Your task to perform on an android device: Open the vocab.com dictionary app and look up the synonyms of rampant.
Image 0: 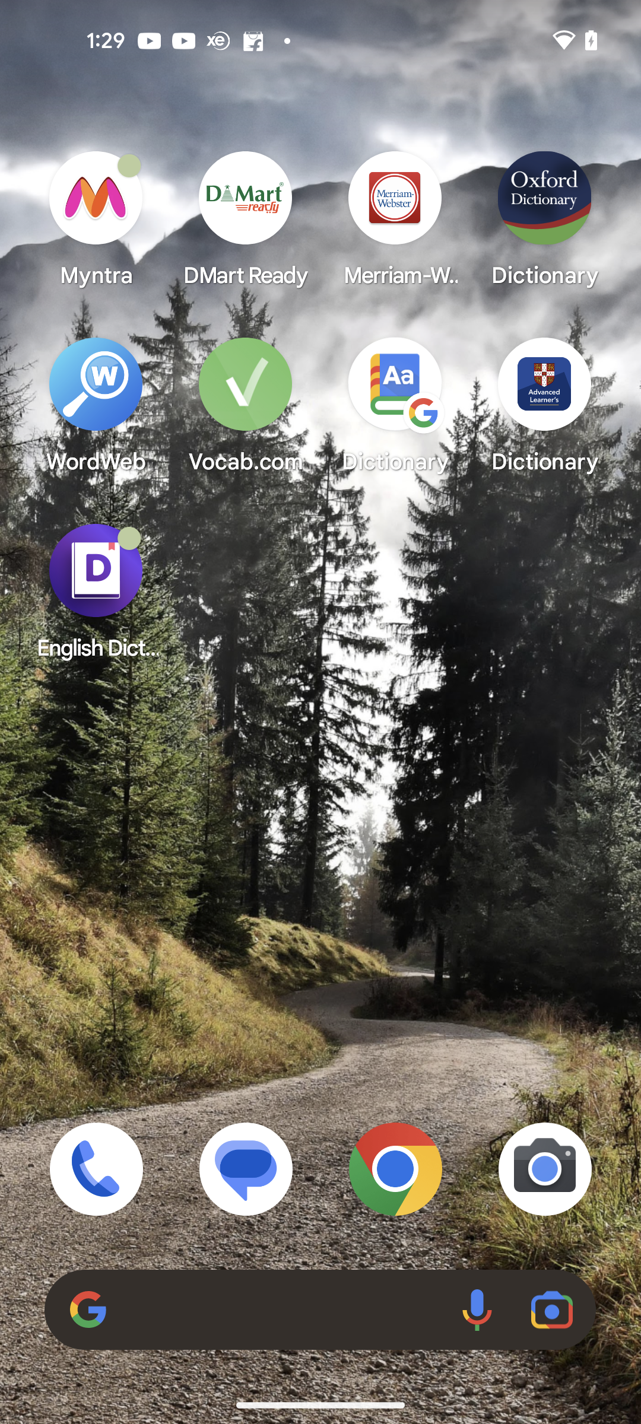
Open the vocab.com app.
Step 0: open app "Vocab.com"
Image 1: 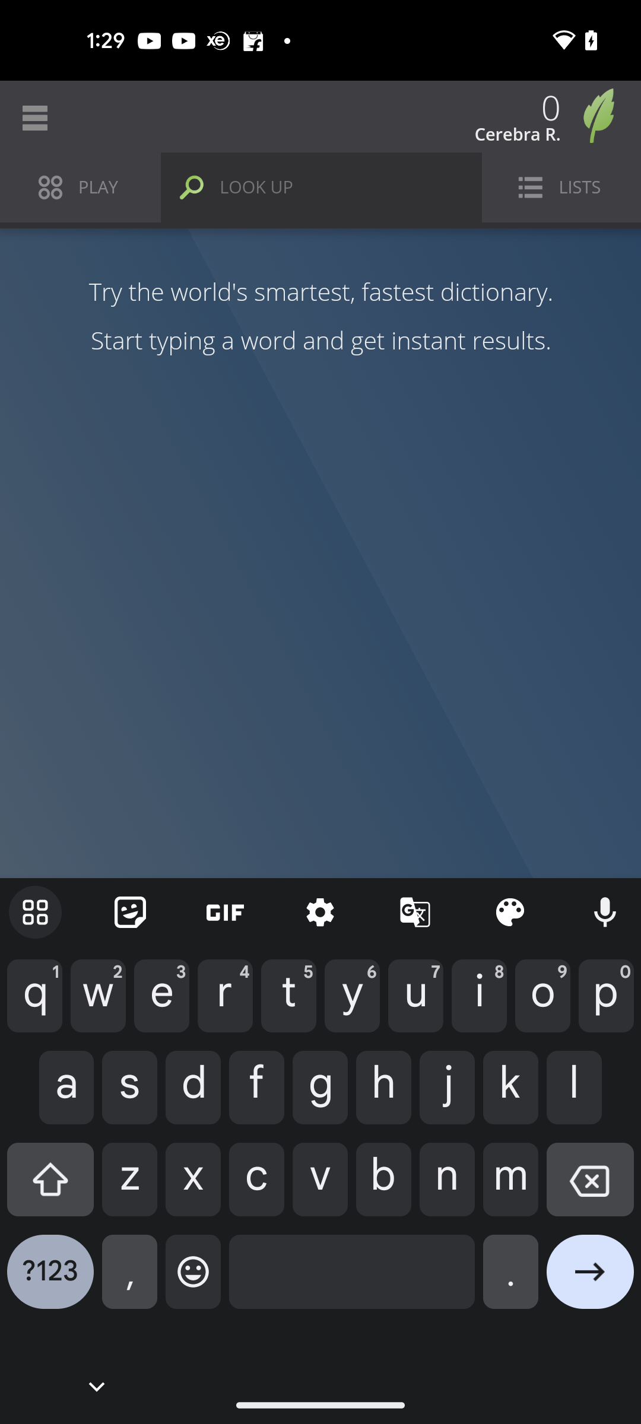
Type rampant in the search bar.
Step 1: type "rampant"
Image 2: 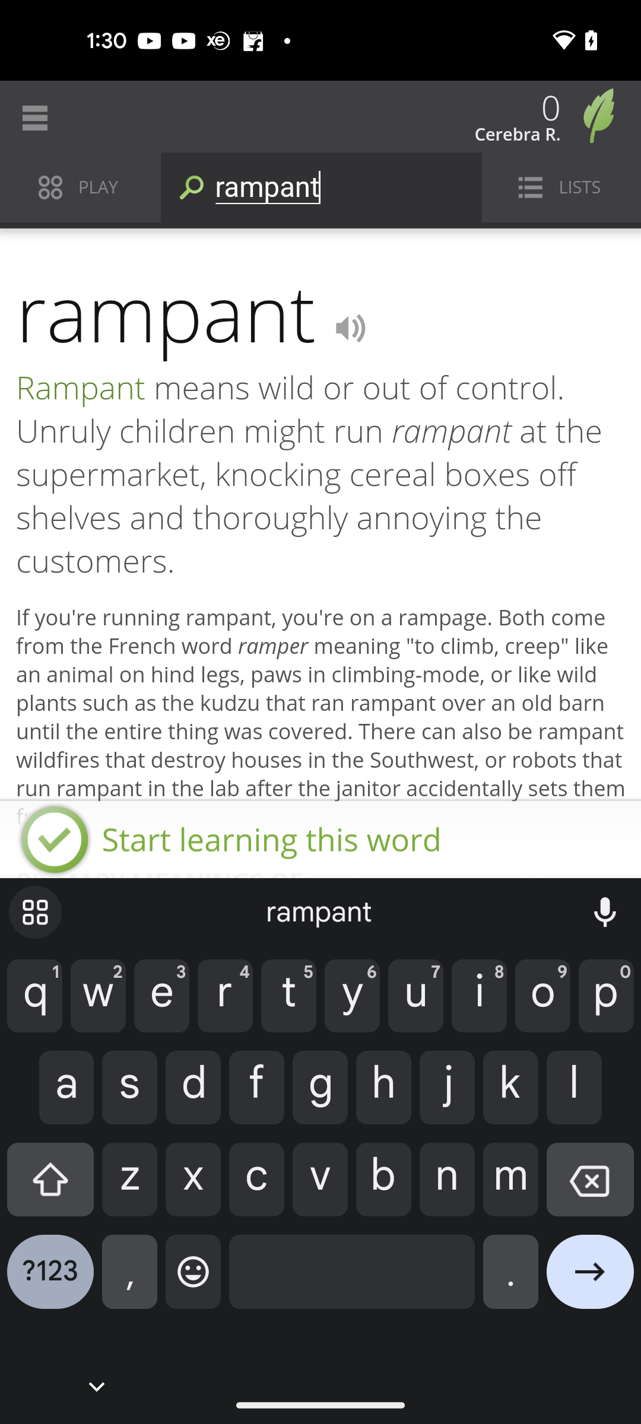
Click on the right arrow at the bottom of the screen.
Step 2: click (590, 1280)
Image 3: 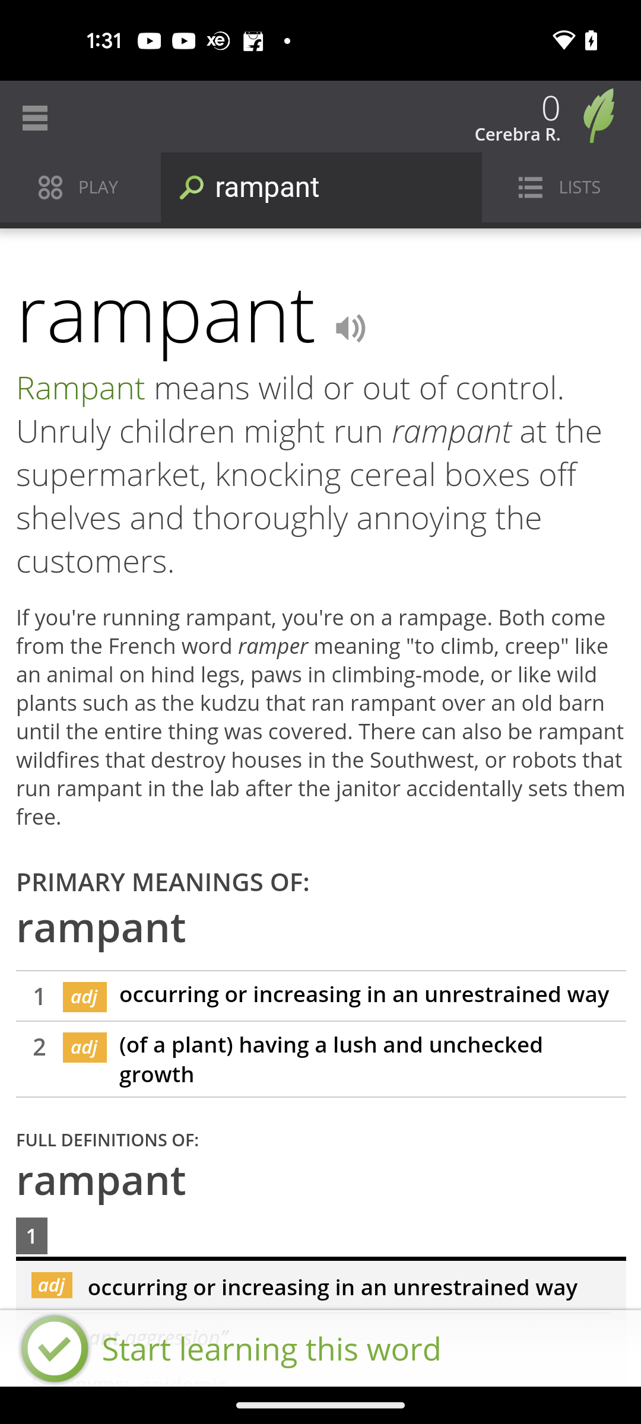
scroll down to view the synonyms.
Step 3: scroll down
Image 4: 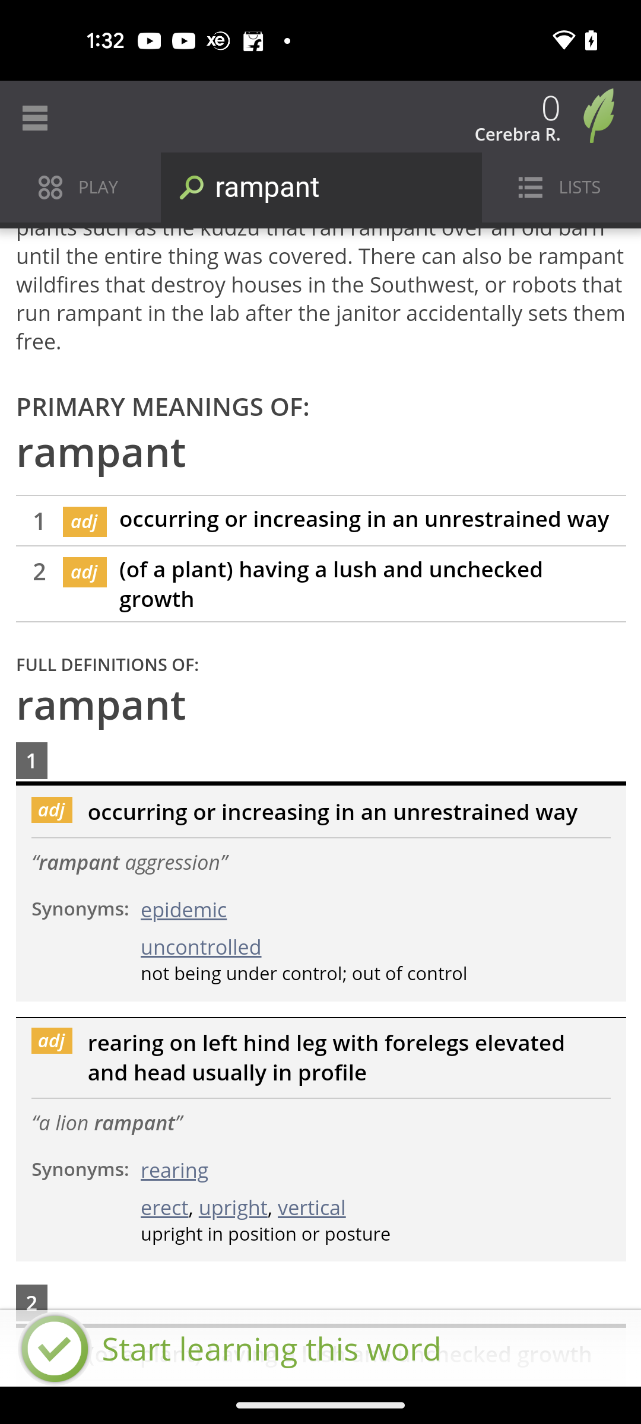
scroll down to view the synonyms.
Step 4: wait